Your task to perform on an android device: On the voice recorder app, delete the audio as its quality is not so good.
Image 0: 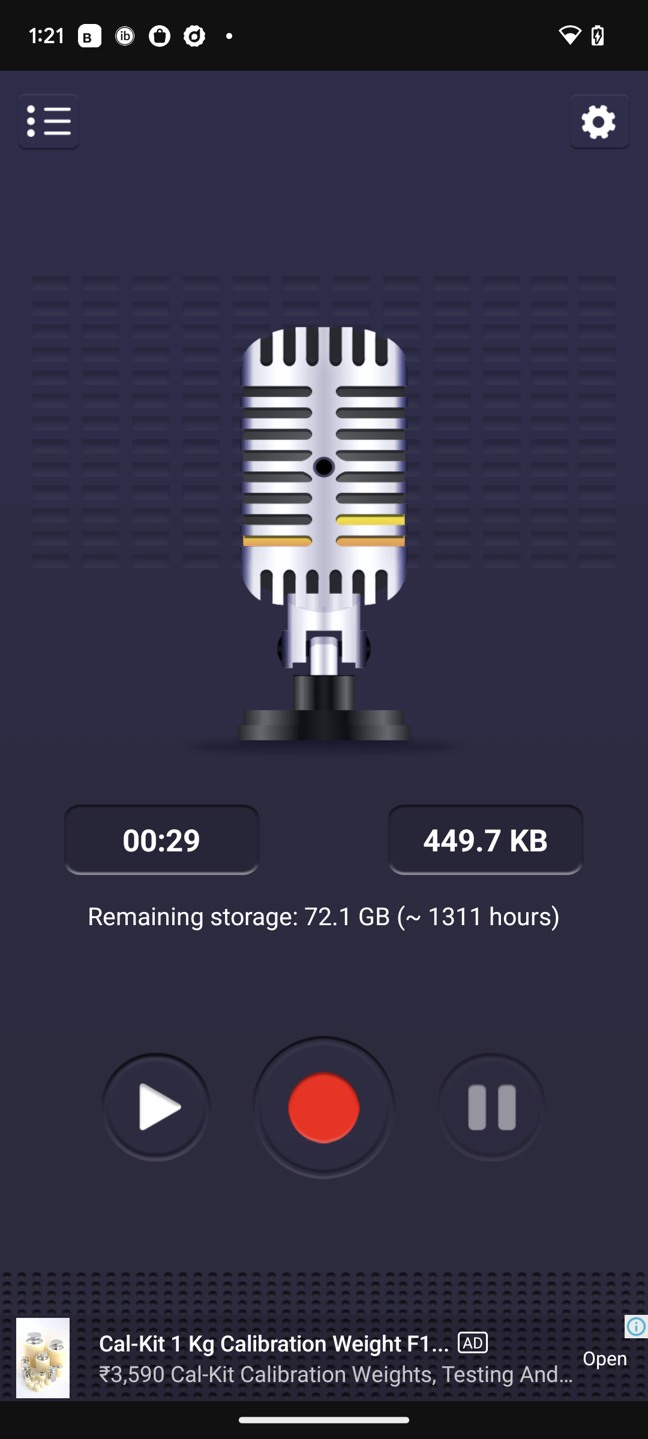
Click on the menu icon at the top left corner of the screen.
Step 0: click (25, 109)
Image 1: 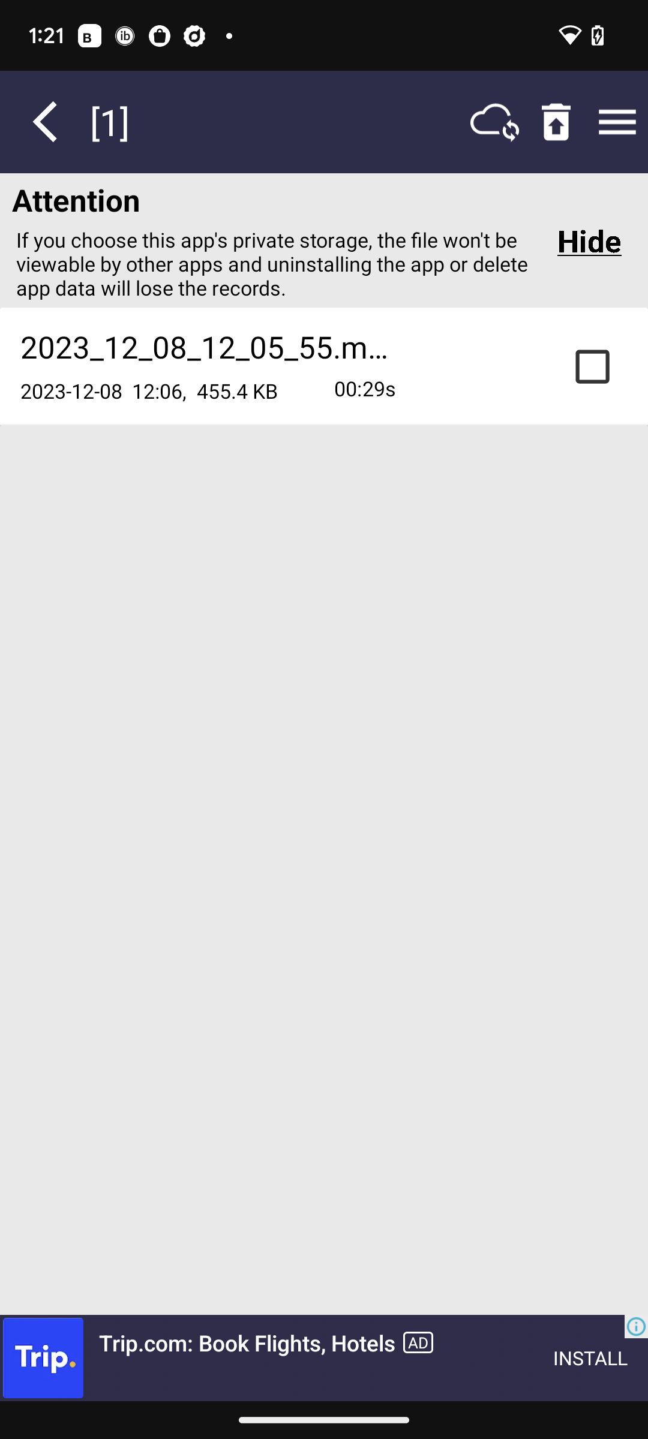
Click on the checkbox icon at the top right of the screen.
Step 1: click (592, 364)
Image 2: 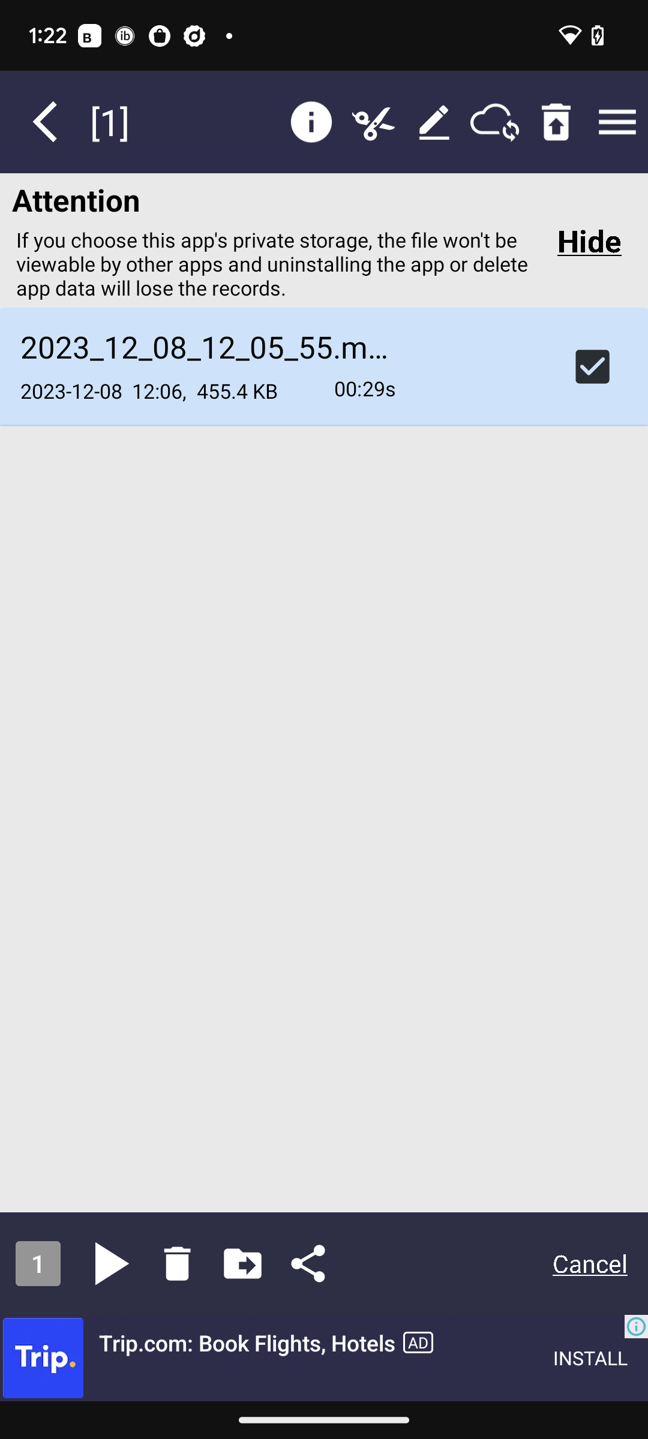
Click on the delete icon at the bottom of the screen.
Step 2: click (189, 1267)
Image 3: 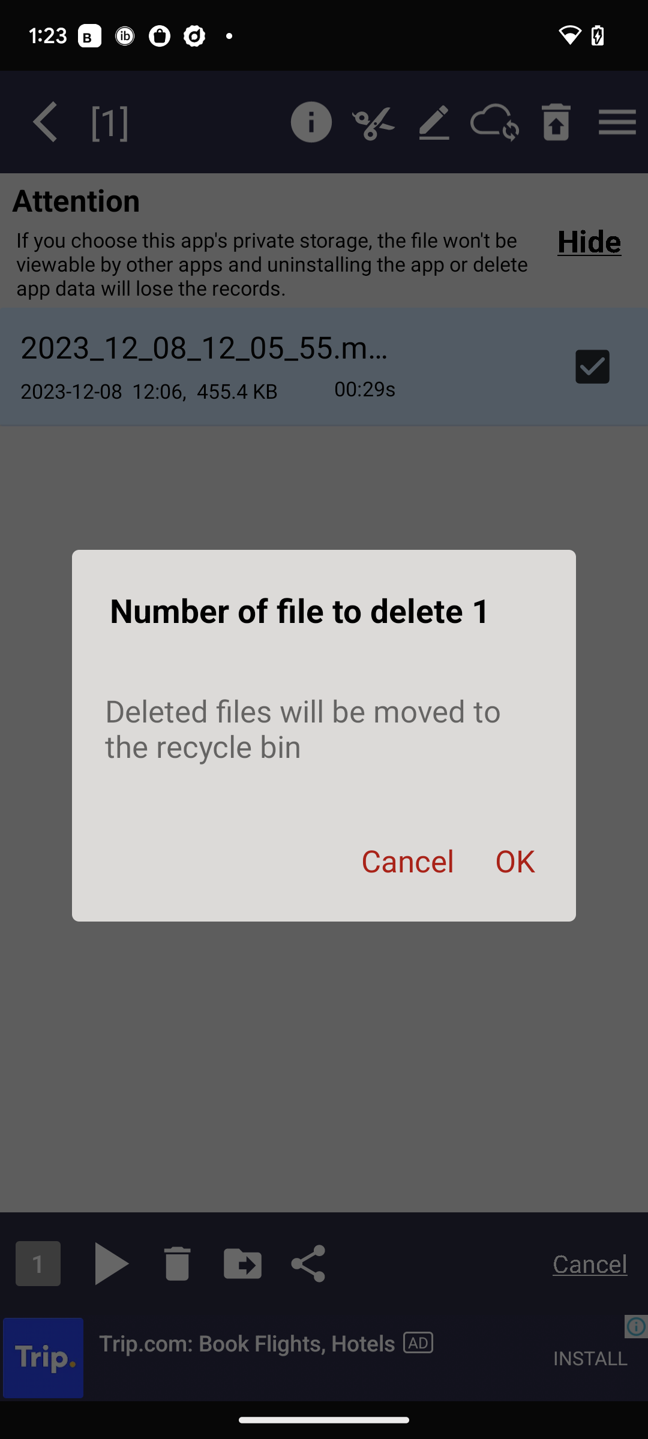
Click on OK in the middle right of the screen.
Step 3: click (515, 860)